Your task to perform on an android device: Open the Google Docs app and go to the My task  documents  then edit the document by adding a Bottle and bucket list  .
Image 0: 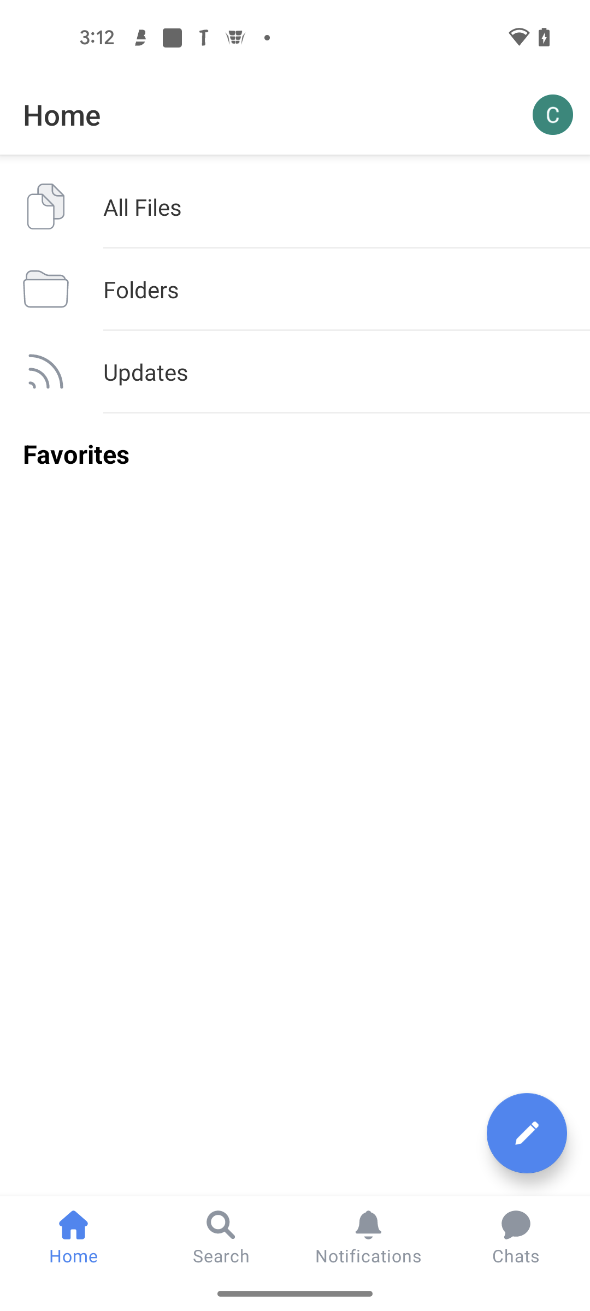
open the google docs app
Step 0: open app "Docs"
Image 1: 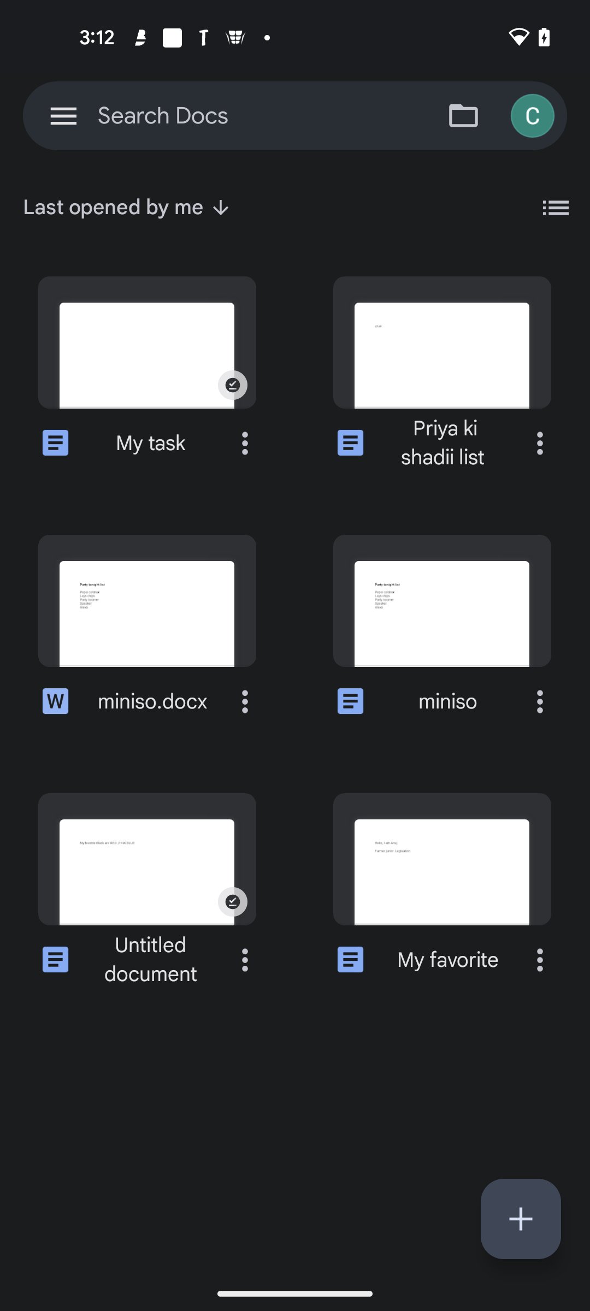
Click on the my task folder
Step 1: click (150, 443)
Image 2: 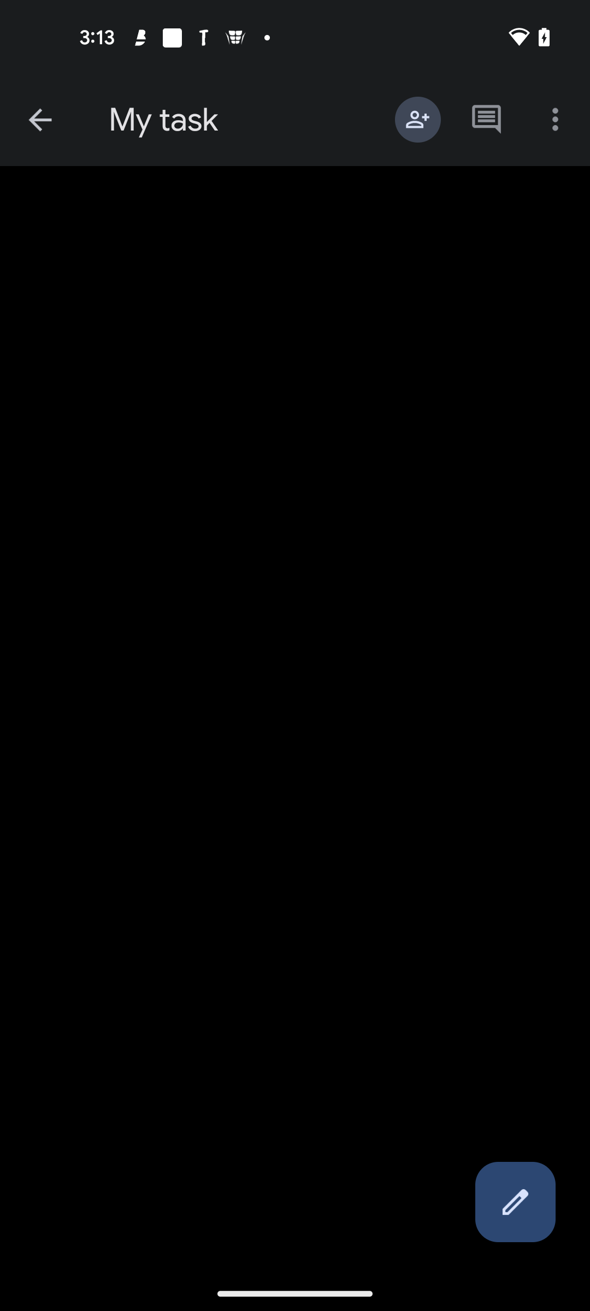
Click on the edit icon at the bottom right corner of the screen 
Step 2: click (515, 1202)
Image 3: 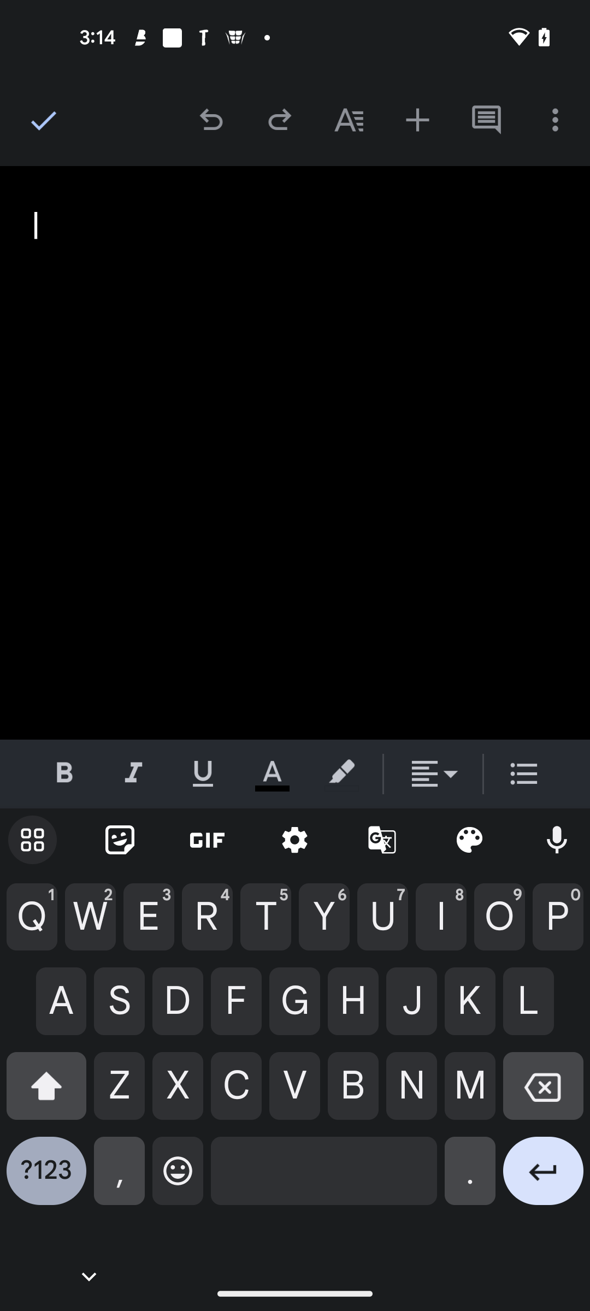
Enter text as Bottle and bucket 
Step 3: type "Bottle and bucket"
Image 4: 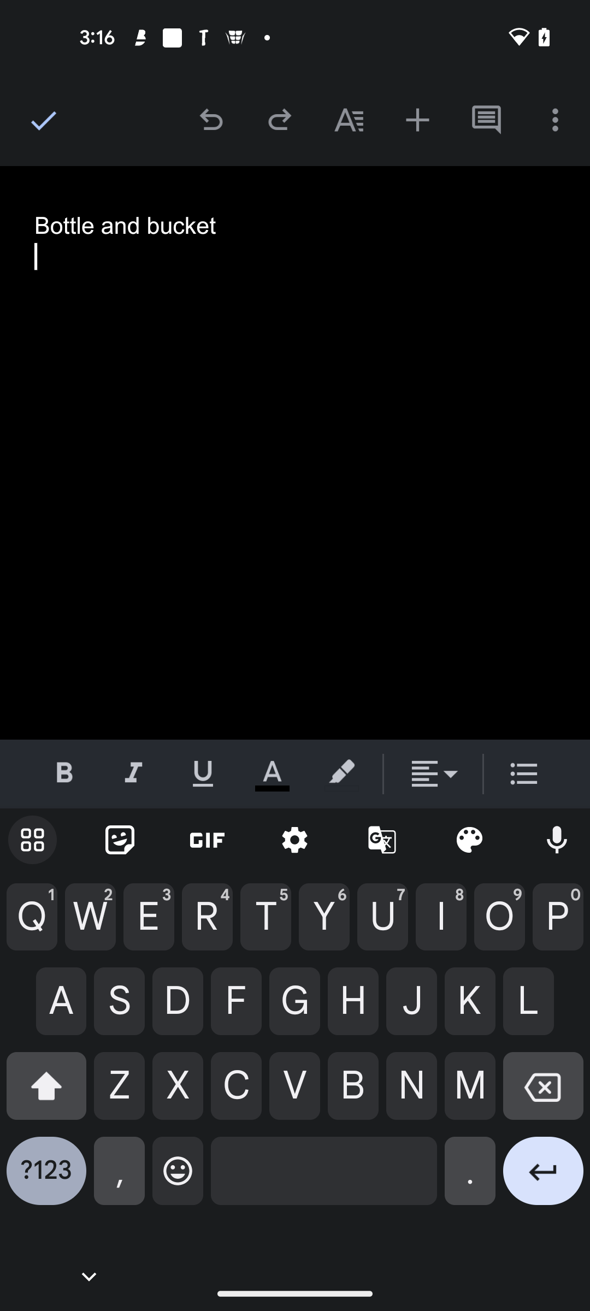
Click on the tick icon at the top left corner of the screen 
Step 4: click (40, 120)